Your task to perform on an android device: Save the Camperdown wildlife Center location in the Want to go list to ease my search in the maps app .
Image 1: 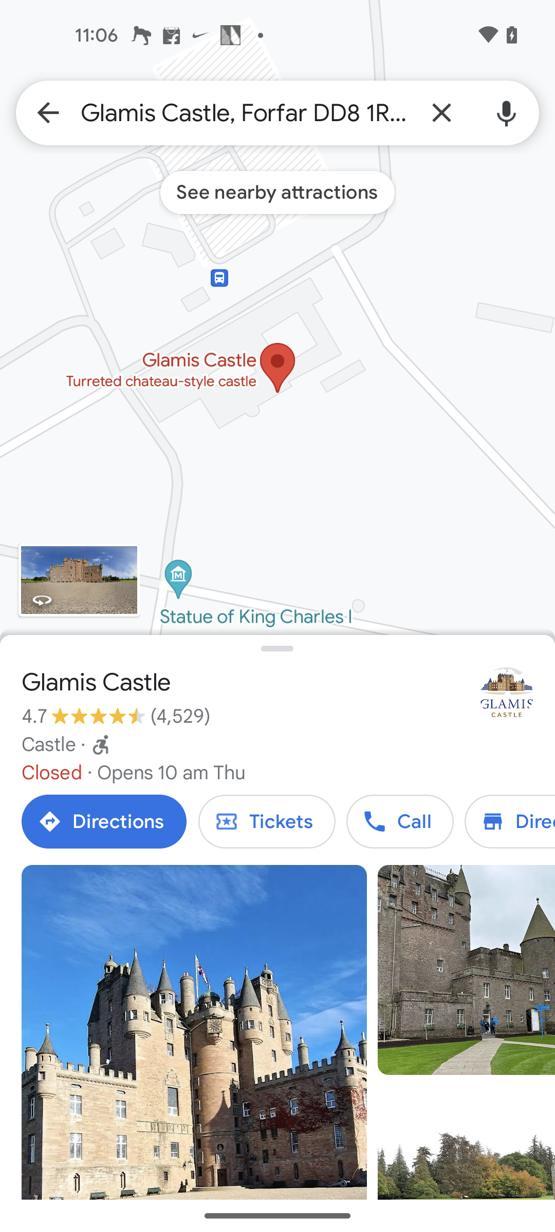
Get back to the homepage of the Maps app
Step 1: press back button
Image 2: 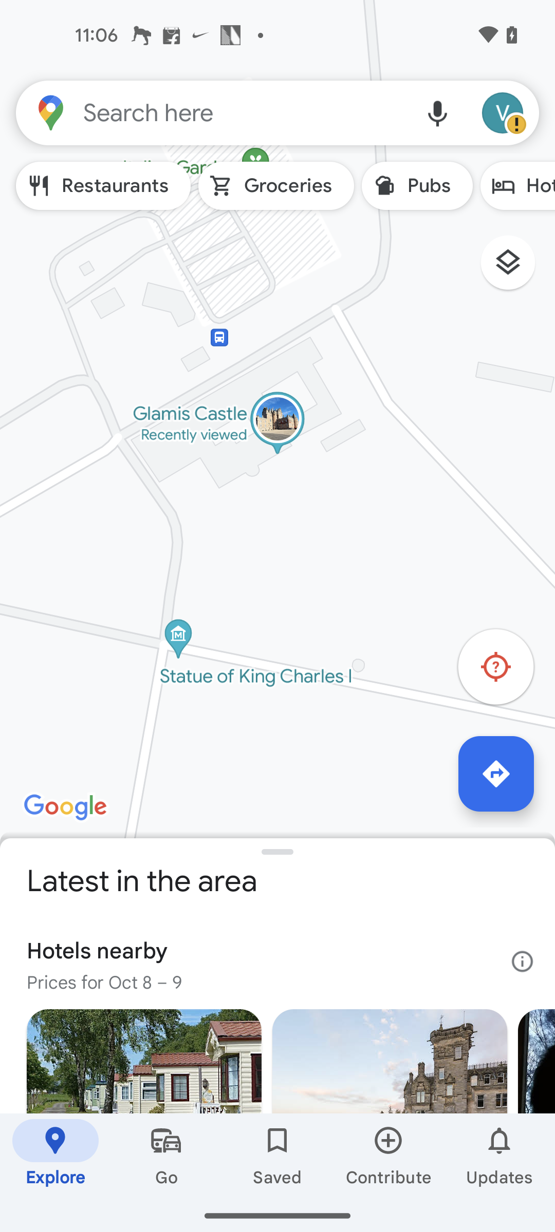
Go to the search bar at the top of the screen
Step 2: click (244, 112)
Image 3: 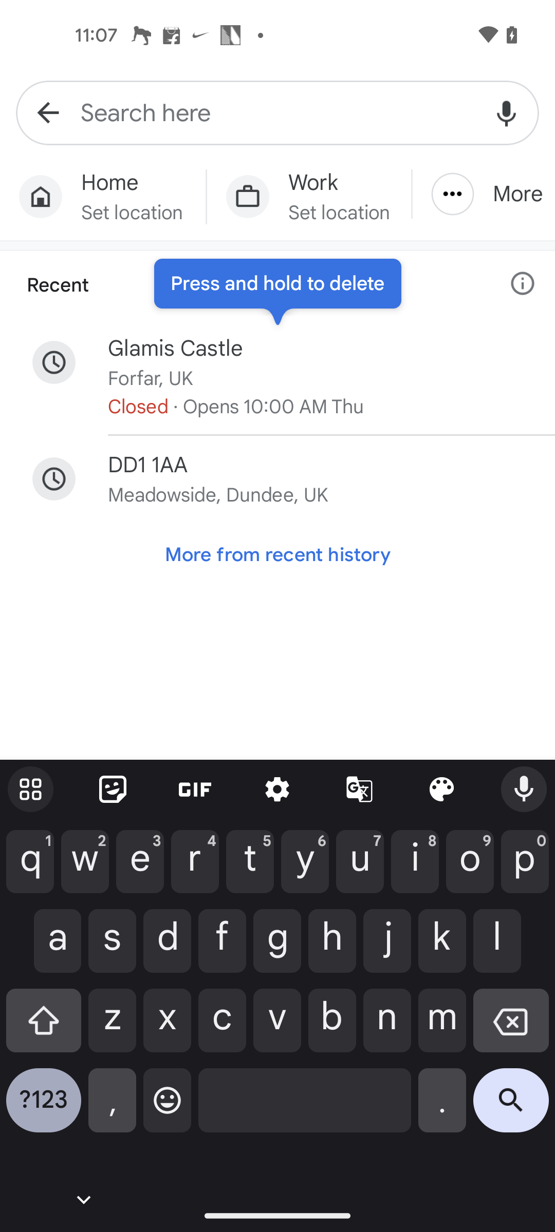
Type Camperdown wildlife Center in the search bar
Step 3: type "Camperdown wildlife Center"
Image 4: 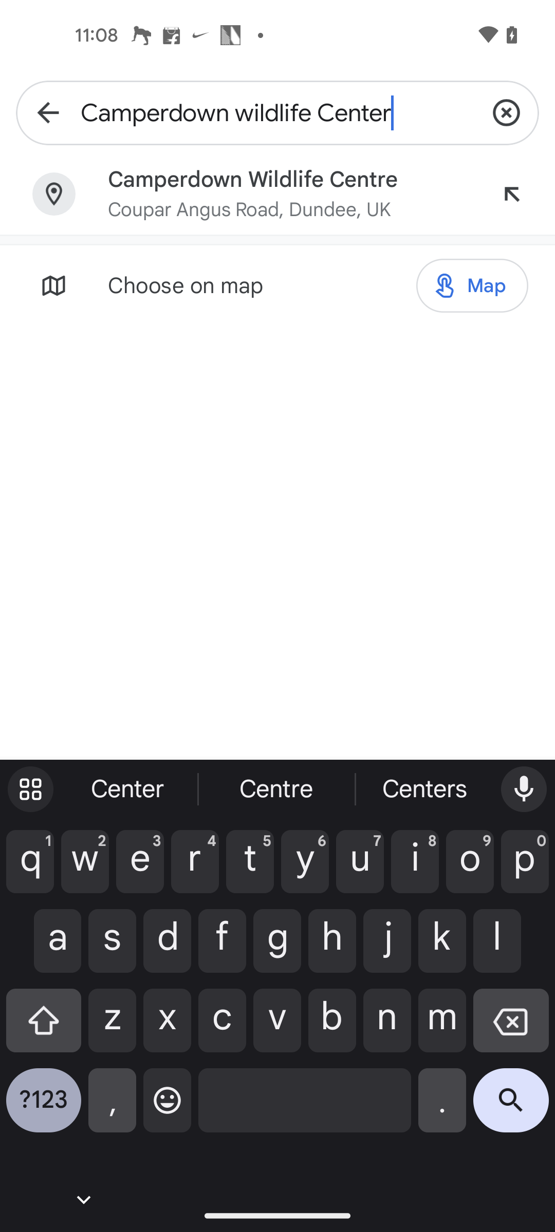
Click on the search button in the keyboard
Step 4: click (511, 1108)
Image 5: 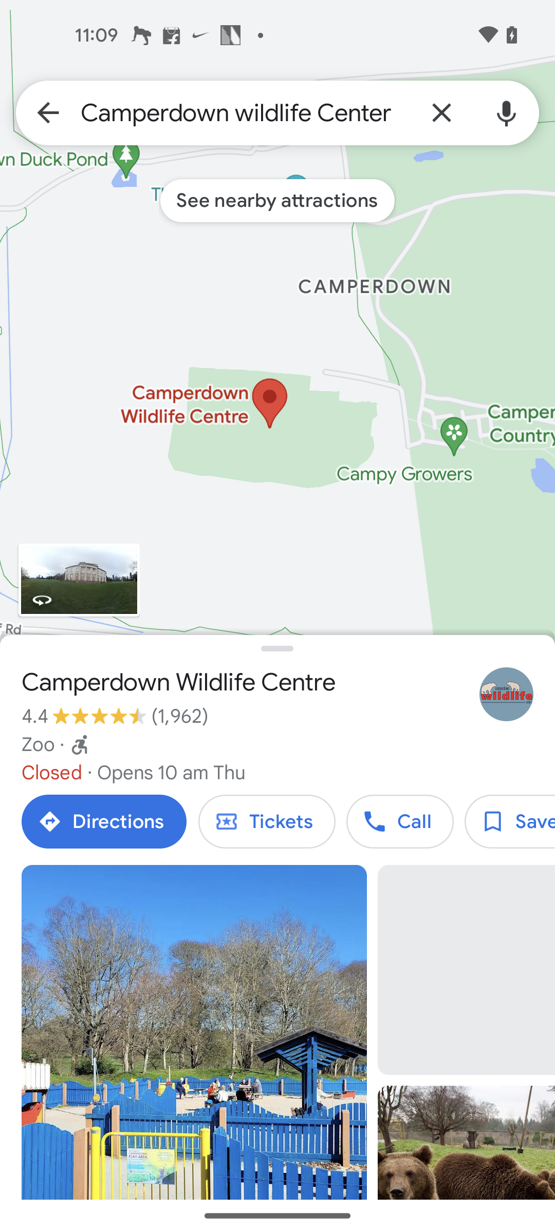
Click on the Save button of the Camperdown Wildlife Centre location
Step 5: click (509, 821)
Image 6: 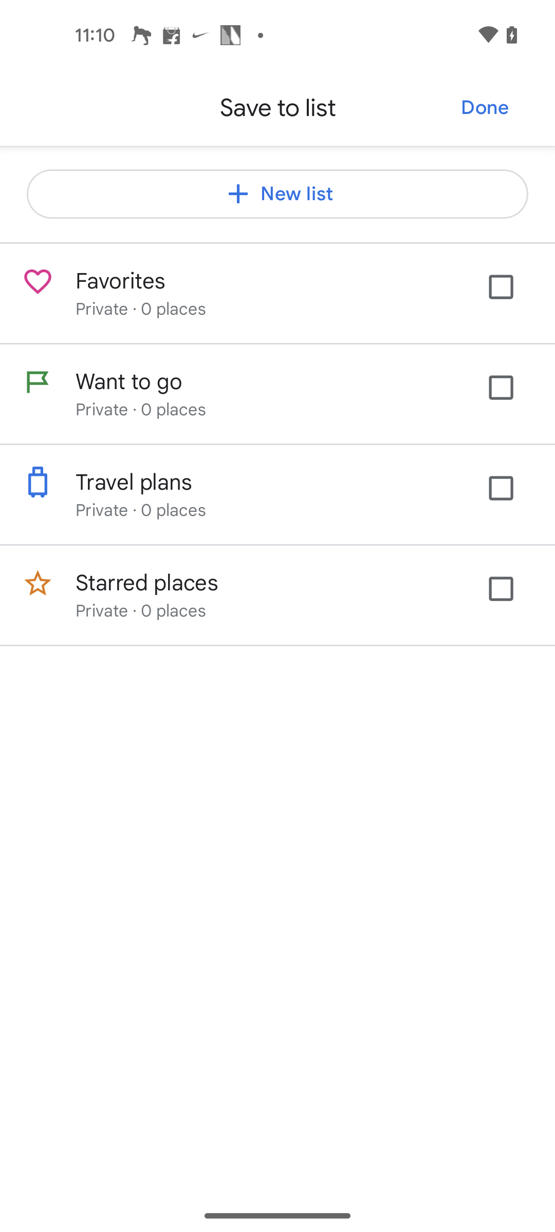
Select the Want to go list
Step 6: click (511, 398)
Image 7: 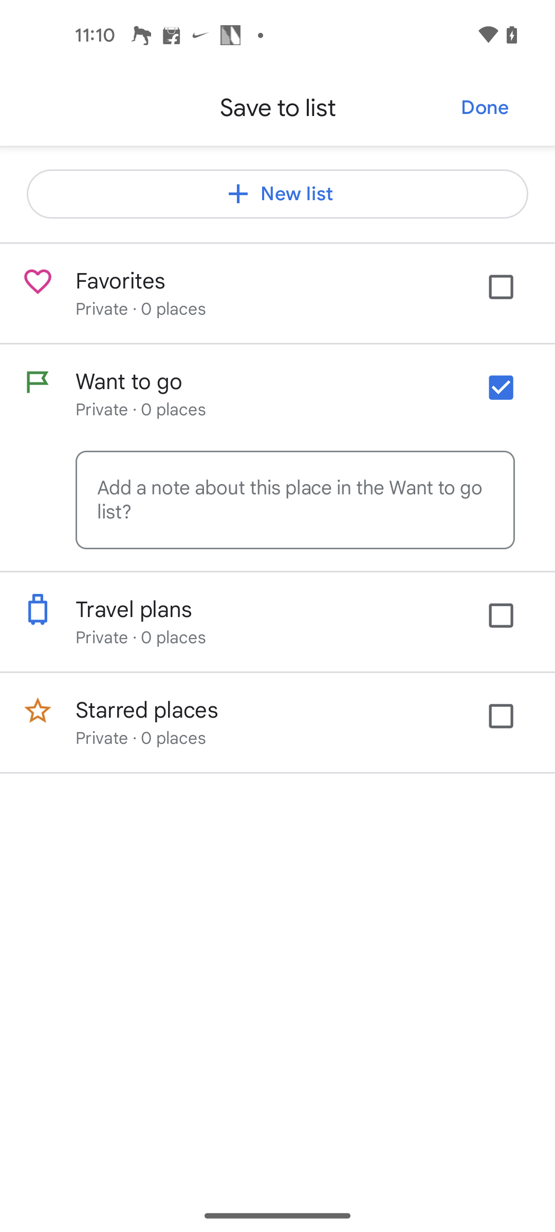
Click on the Done button 
Step 7: click (485, 108)